Your task to perform on an android device: Preview the created  form.
Image 0: 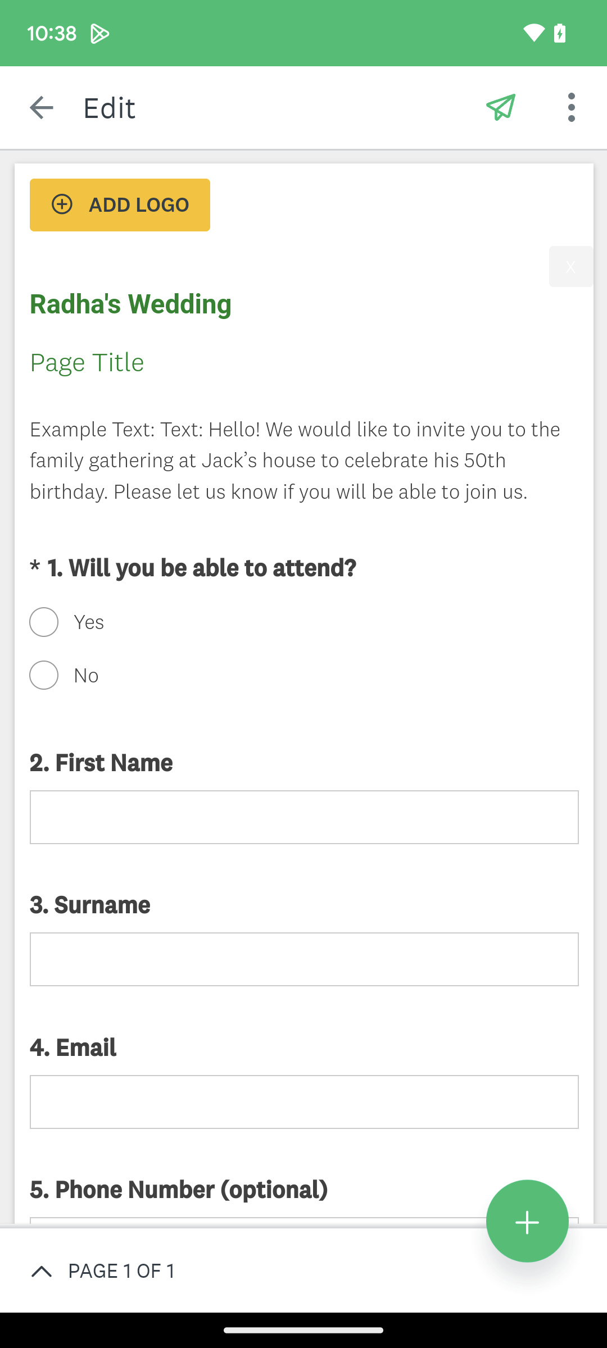
Click on the three vertical dots presented on the top right of the screen.
Step 0: click (571, 107)
Image 1: 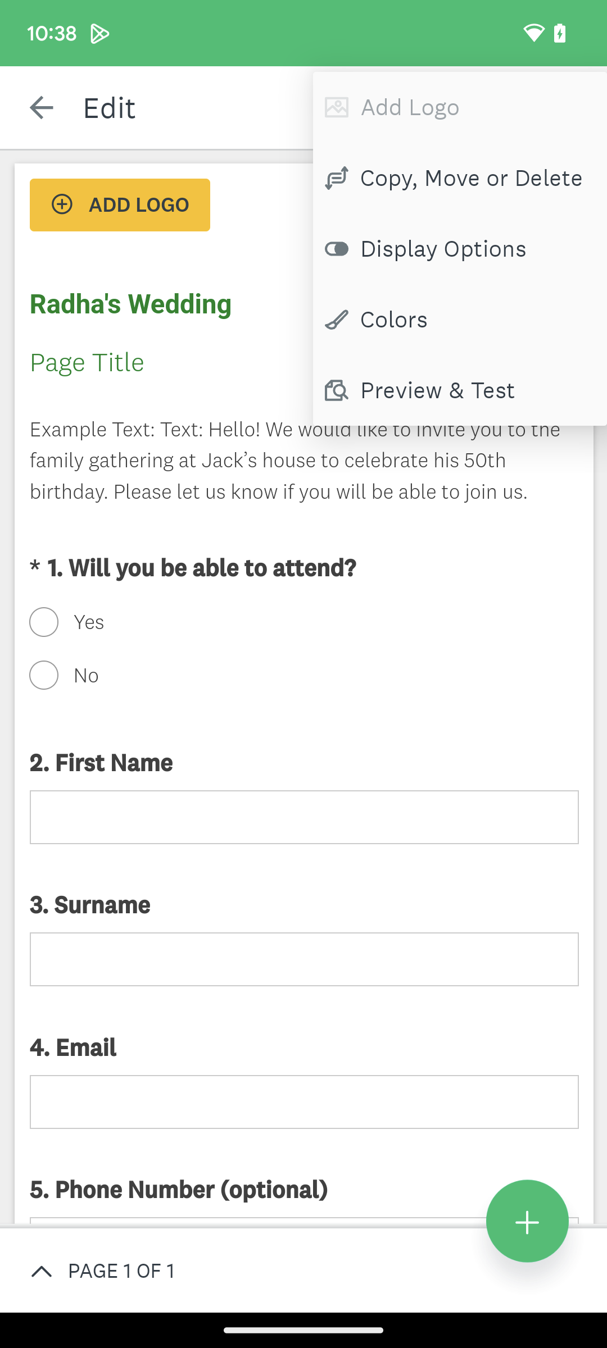
Click on the preview and test option, which is the last option in the list.
Step 1: click (472, 390)
Image 3: 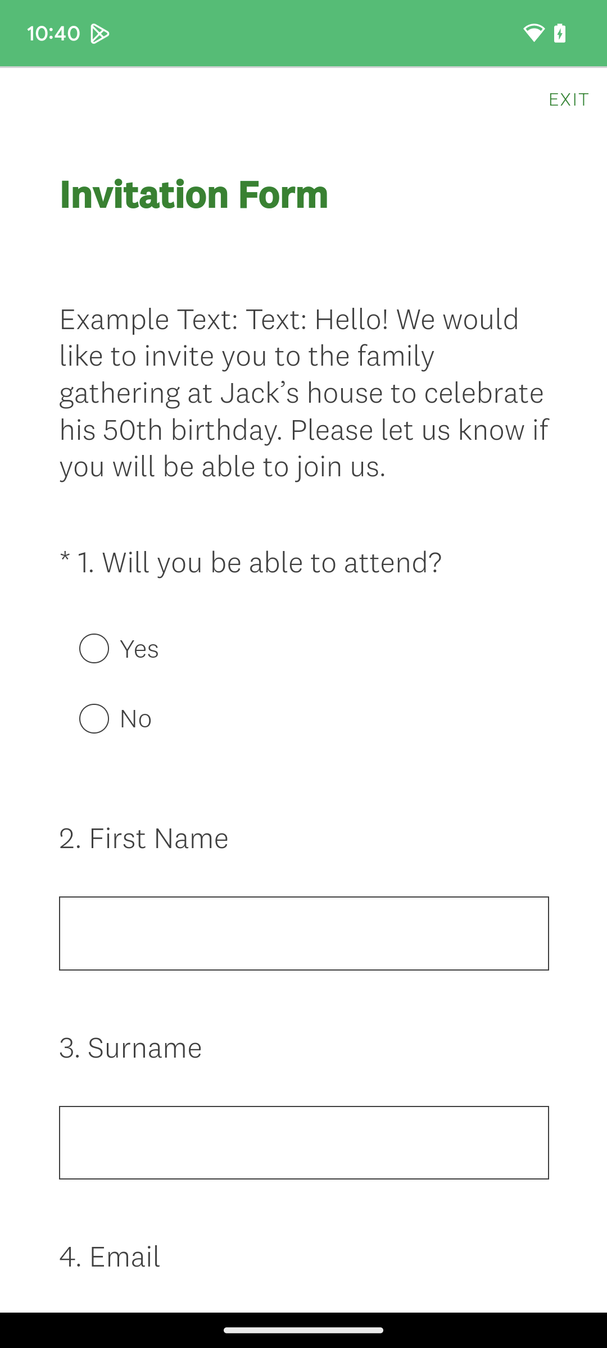
scroll up to view the entire form
Step 3: scroll down
Image 5: 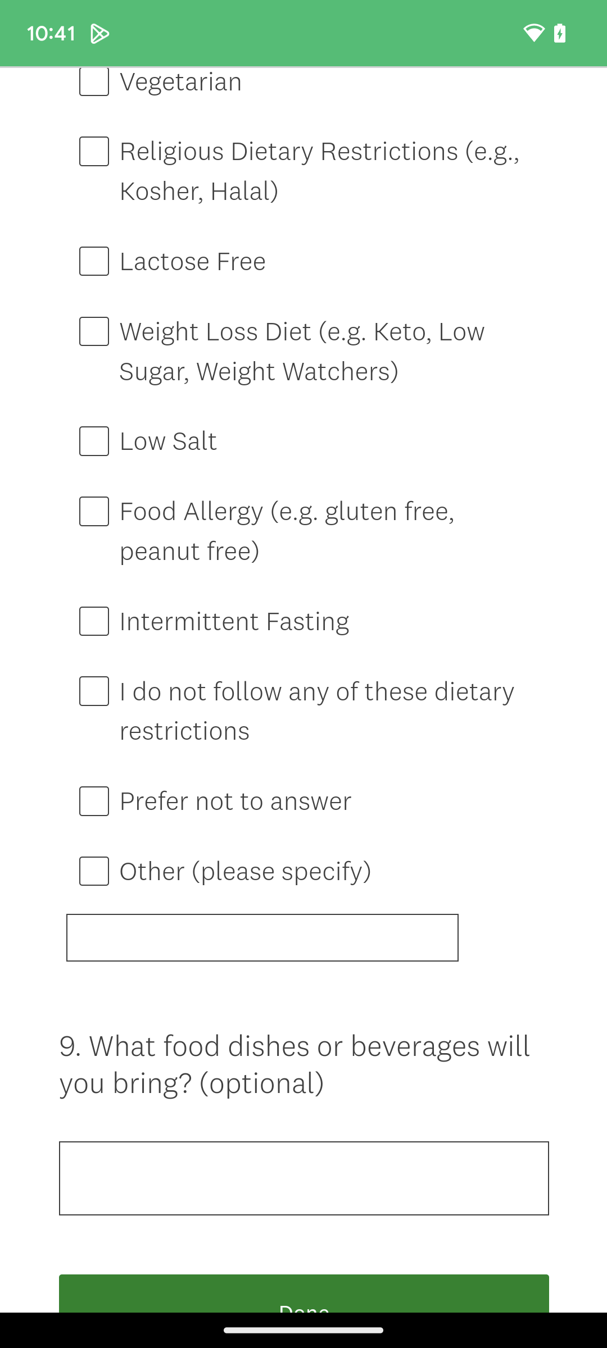
scroll up to view the entire form
Step 5: scroll down